Your task to perform on an android device: i want to take a look on the items that has been added in to the cart using BigBFS app
Image 0: 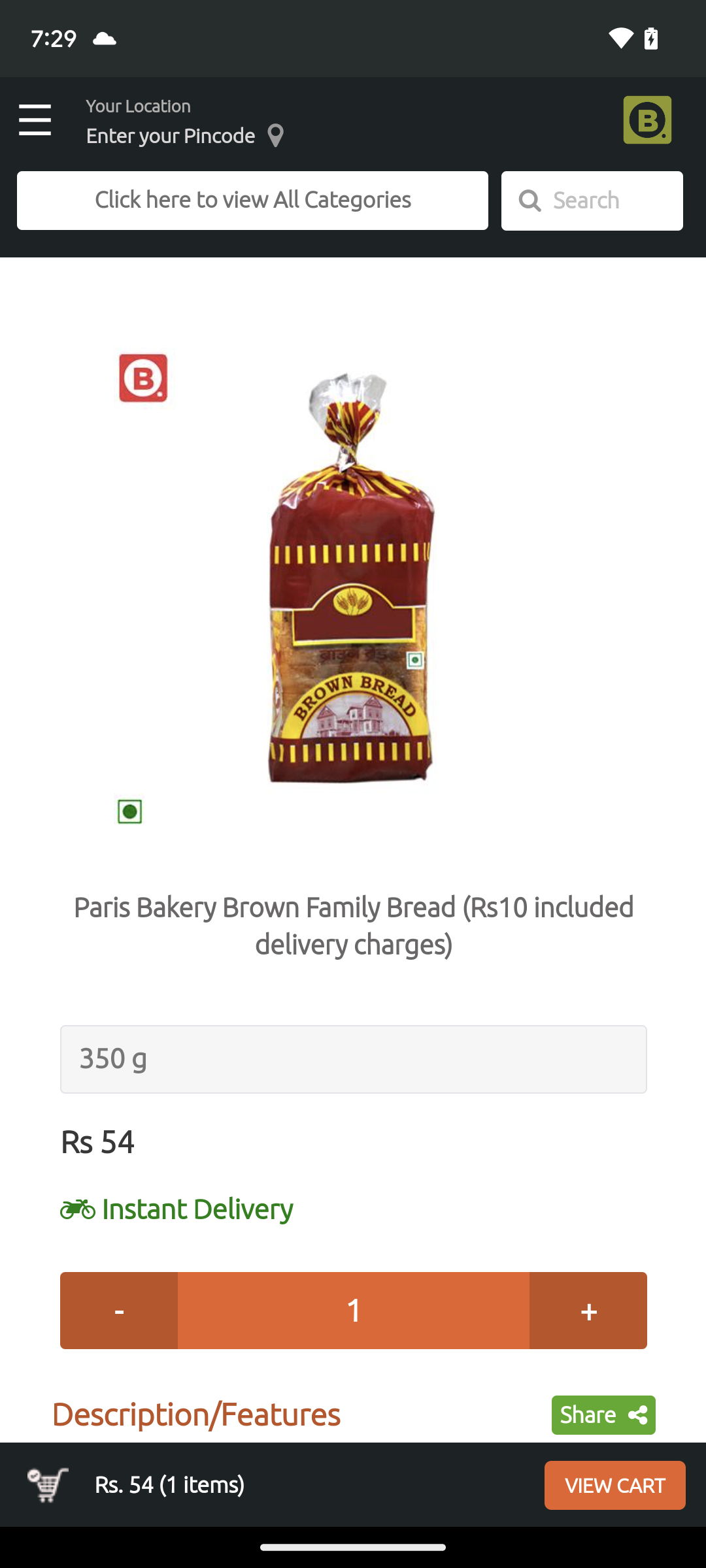
click View cart option at the lower right side of the screen to view cart 
Step 0: click (354, 802)